Your task to perform on an android device: Using the Blinkit app, I want to look for my cart to further proceed to payment mode.
Image 0: 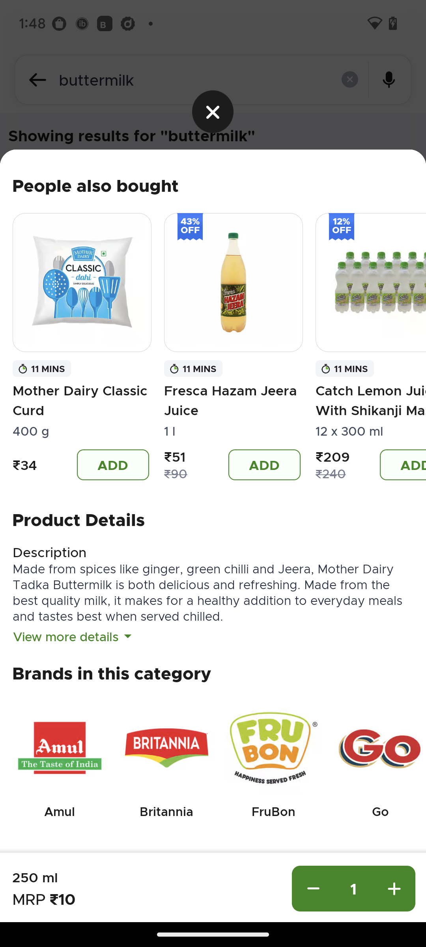
Scroll right on the left side of the screen.
Step 0: scroll left
Image 1: 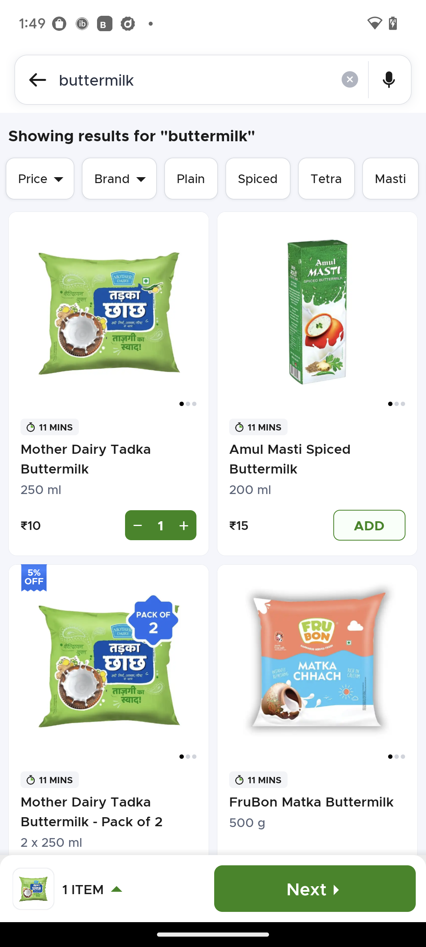
Click on Next at the bottom right corner of the screen.
Step 1: click (306, 888)